Your task to perform on an android device: Open the Puma app and read the reviews for White Mayze Classic Women's Sneakers.
Image 0: 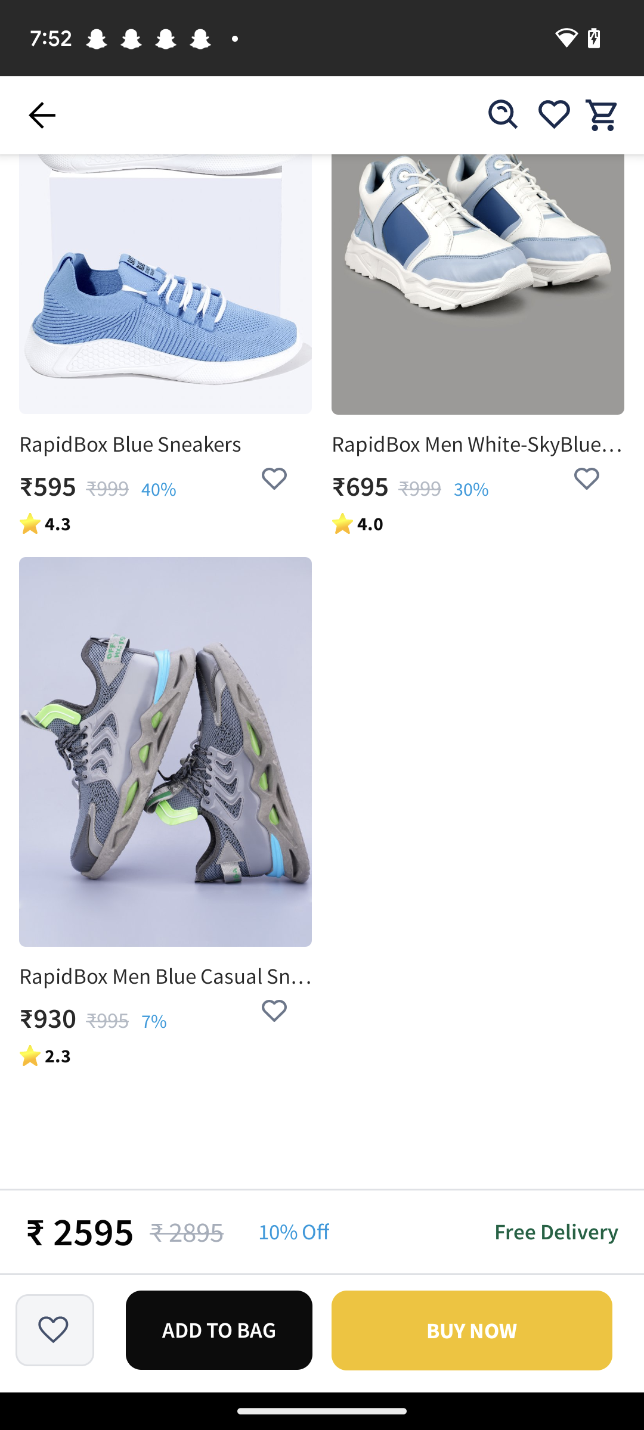
Open the Puma app
Step 0: open app "PUMA"
Image 1: 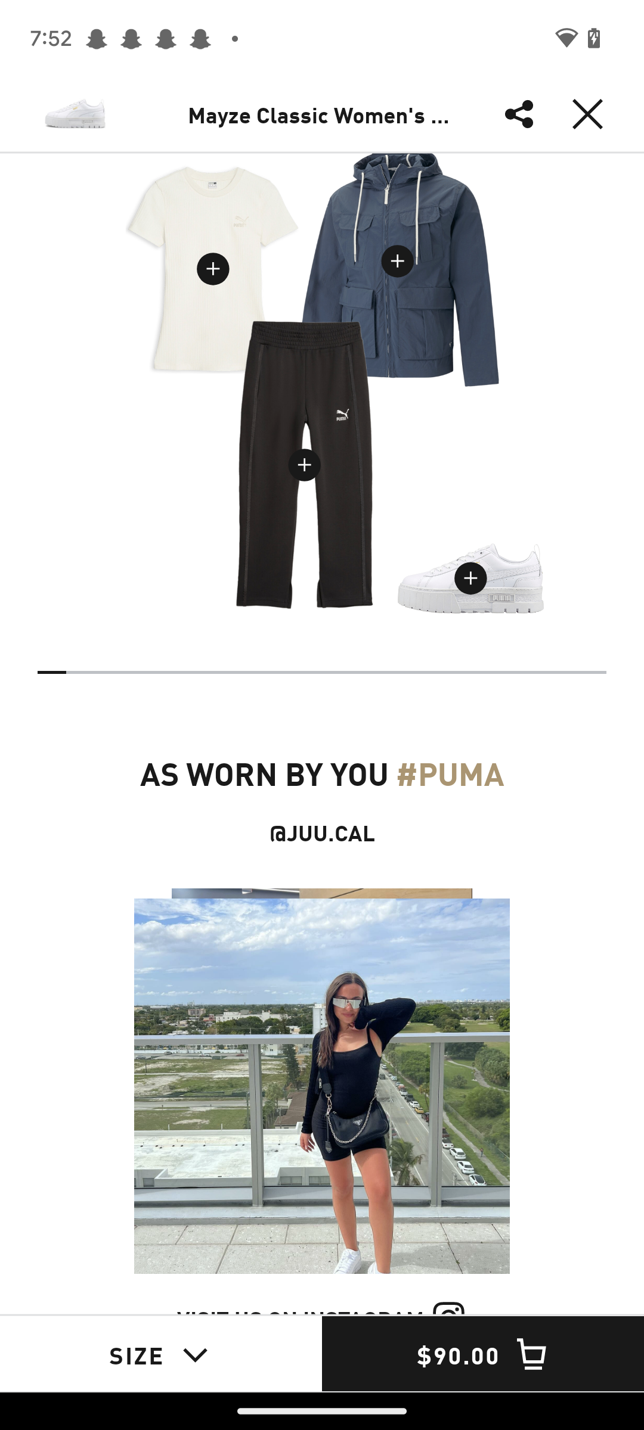
Swipe down to view the review
Step 1: scroll up
Image 2: 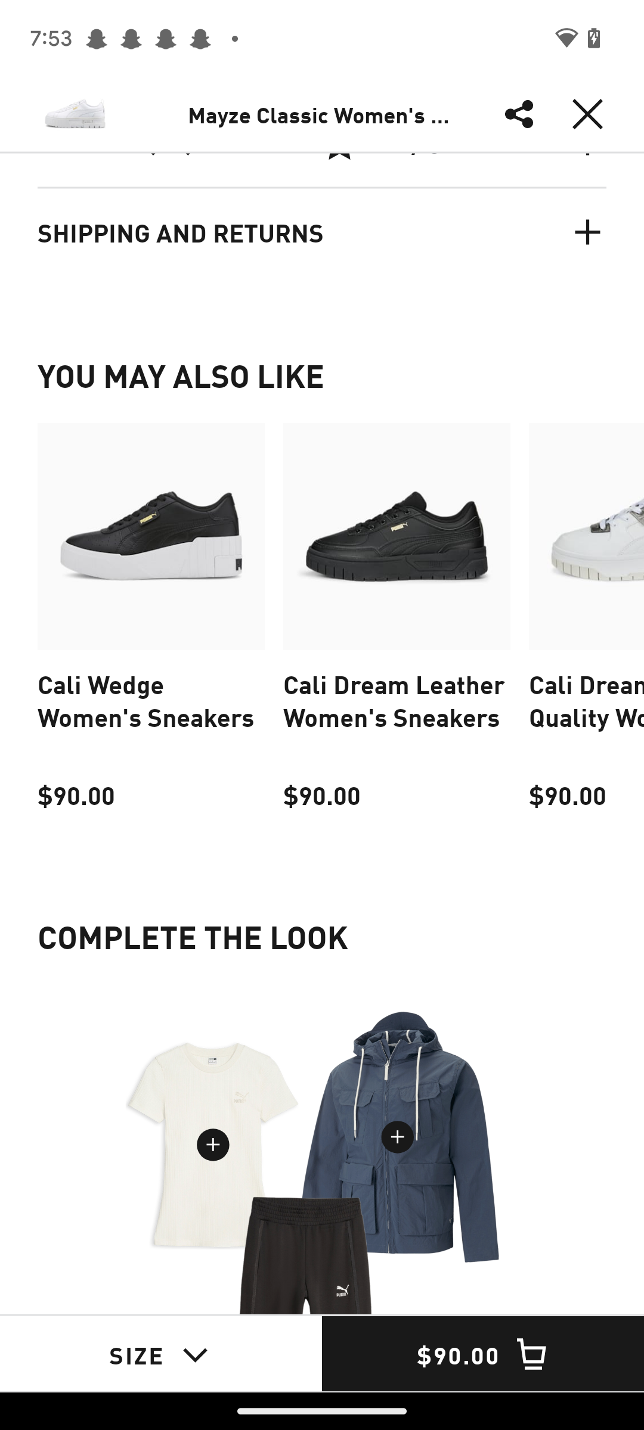
Swipe down to view the review
Step 2: scroll up
Image 3: 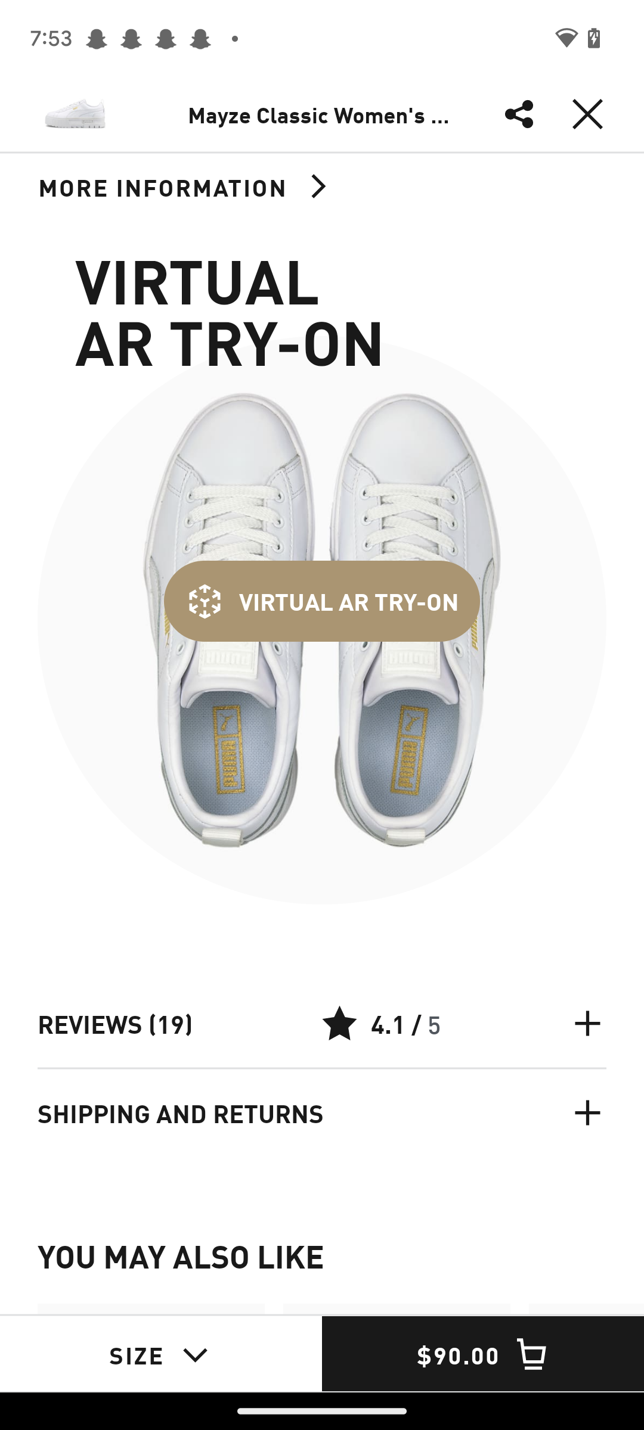
Click on the reviews section
Step 3: click (115, 1023)
Image 4: 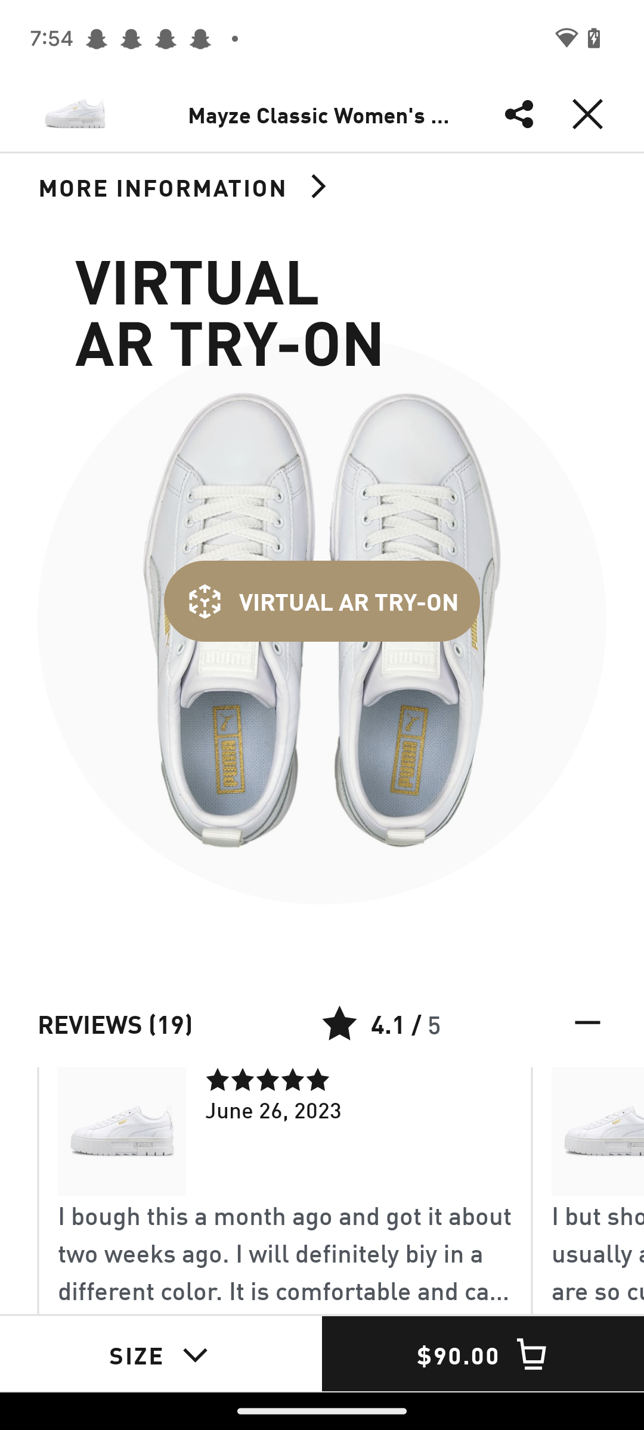
Swipe up
Step 4: scroll down
Image 5: 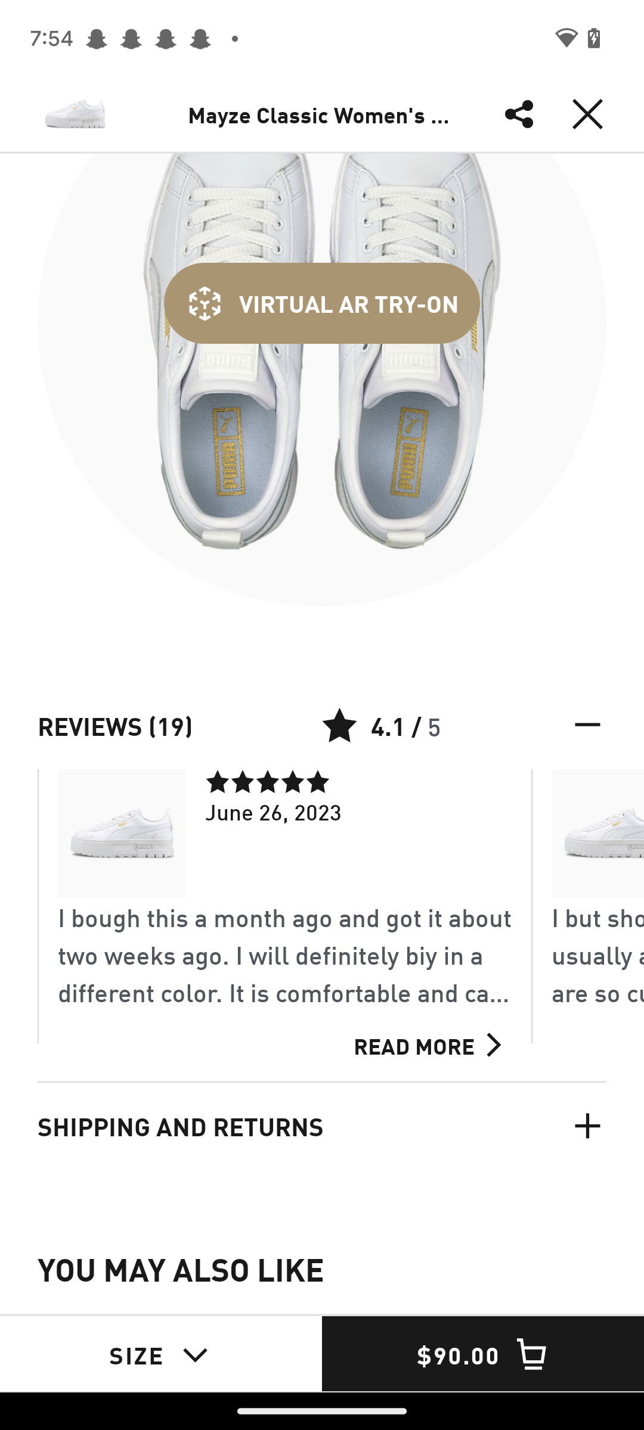
Swipe the review towards the left side to view more reviews.
Step 5: scroll right
Image 6: 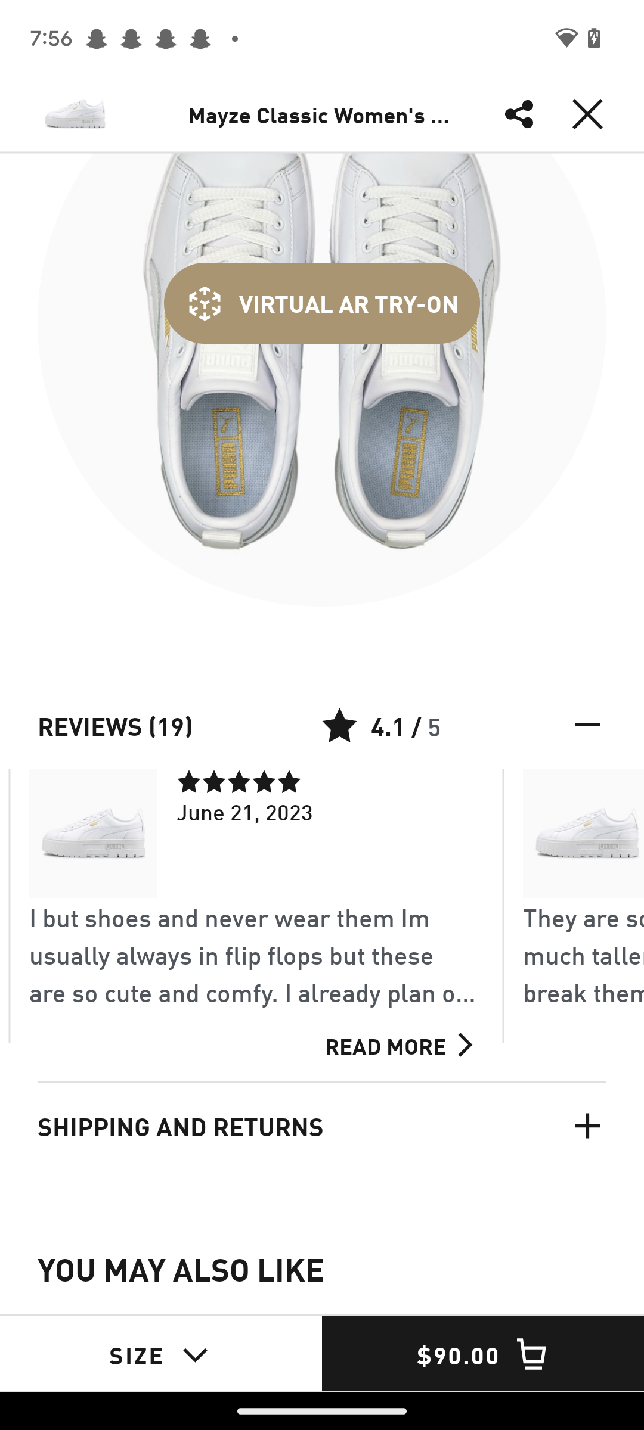
Swipe the review towards the left side to view more reviews.
Step 6: scroll right
Image 7: 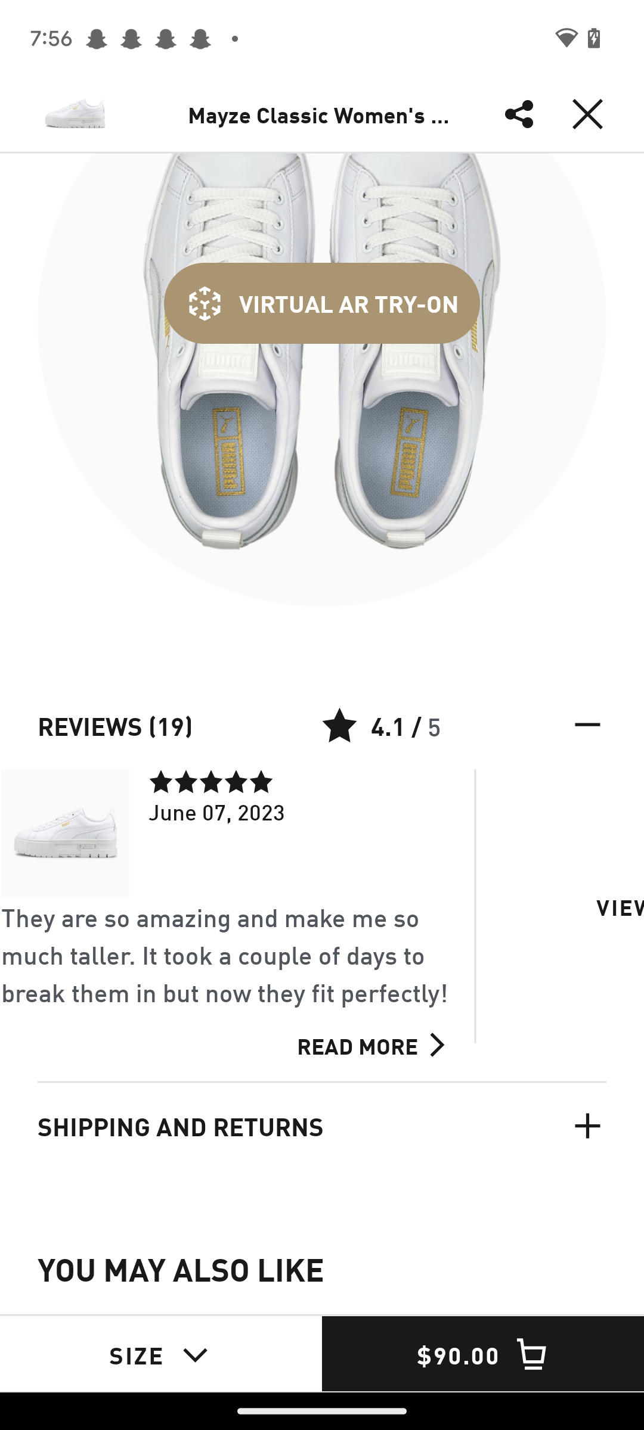
Swipe the review towards the left side to view more reviews.
Step 7: scroll right
Image 8: 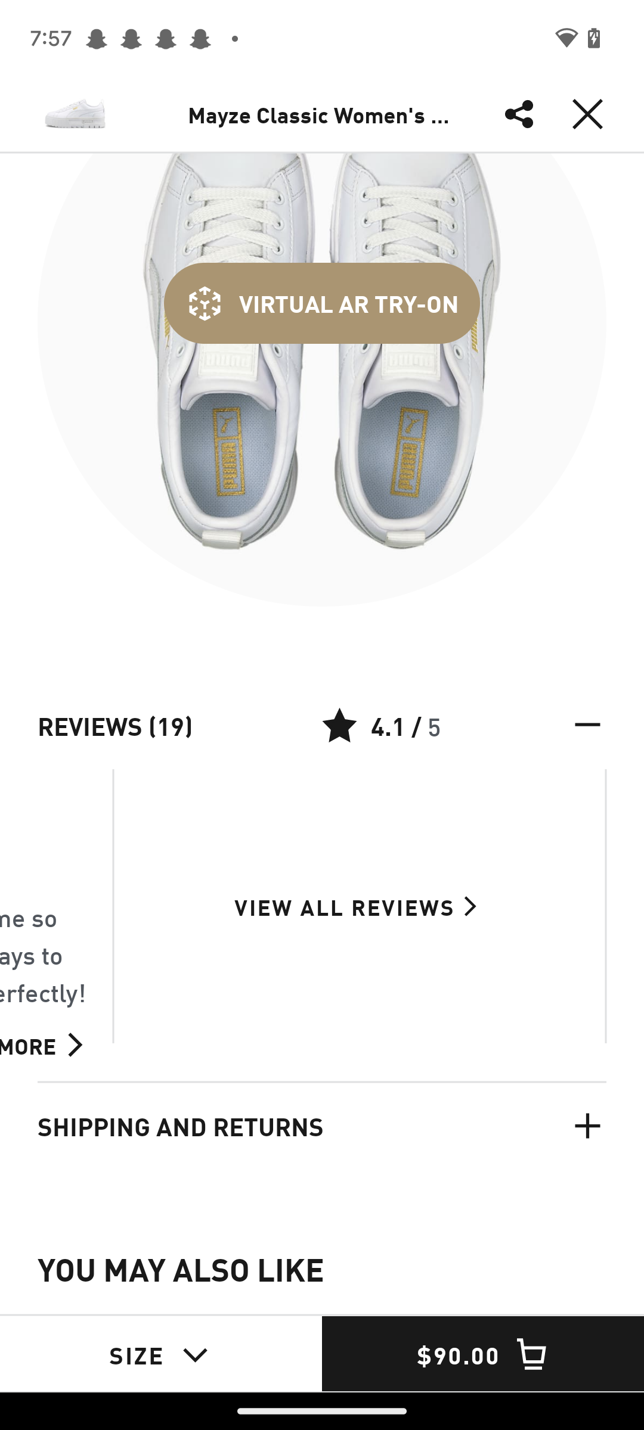
Click on the view all reviews
Step 8: click (344, 906)
Image 9: 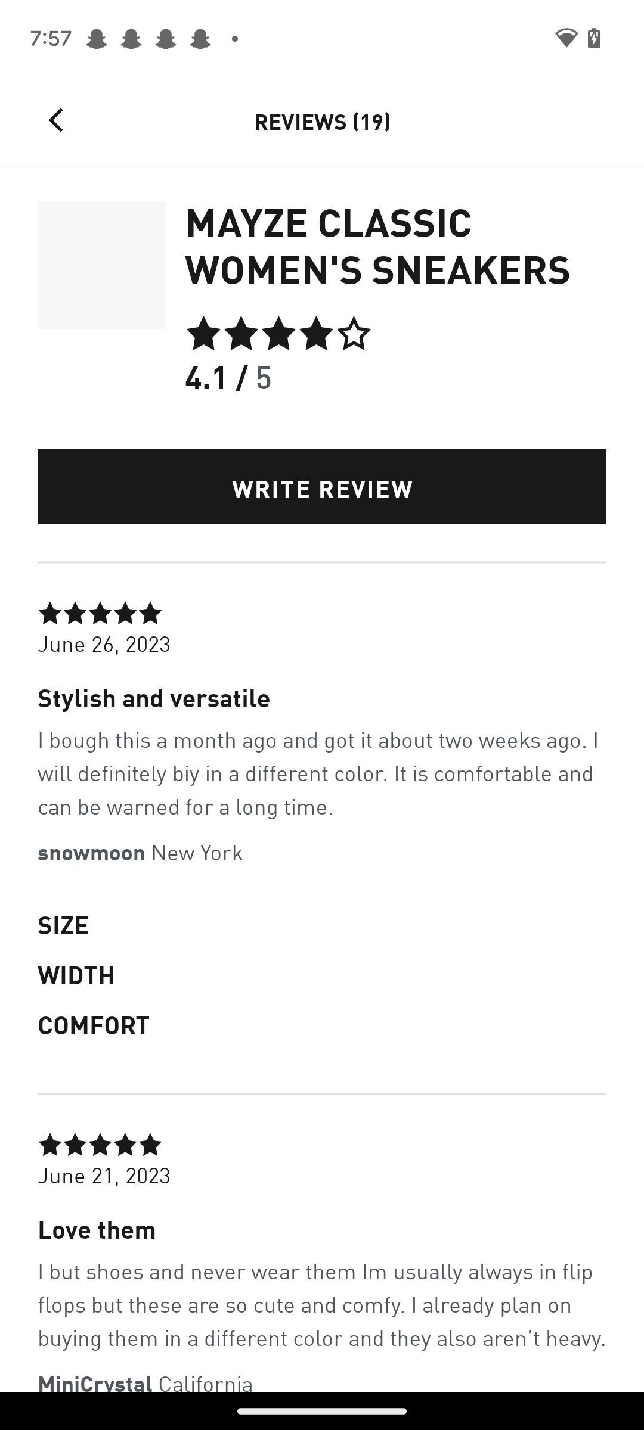
Swipe up to read the reviews
Step 9: scroll down
Image 10: 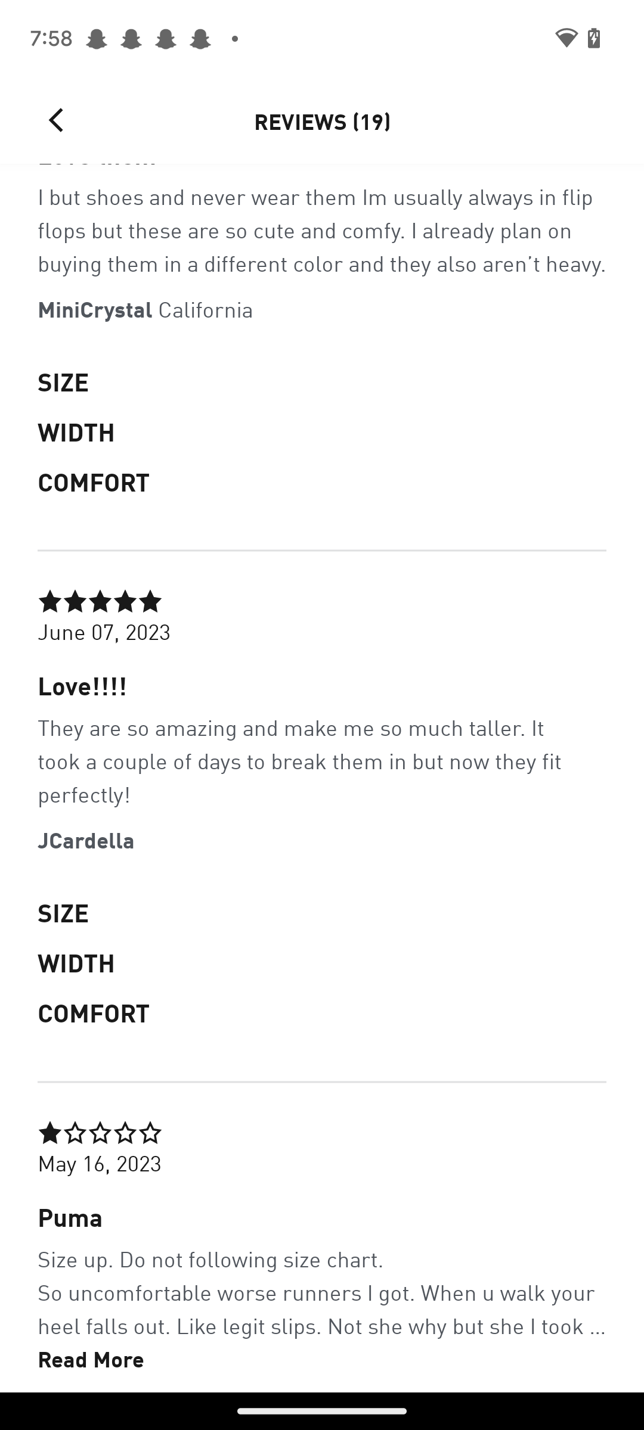
Swipe up to read the reviews
Step 10: scroll down
Image 11: 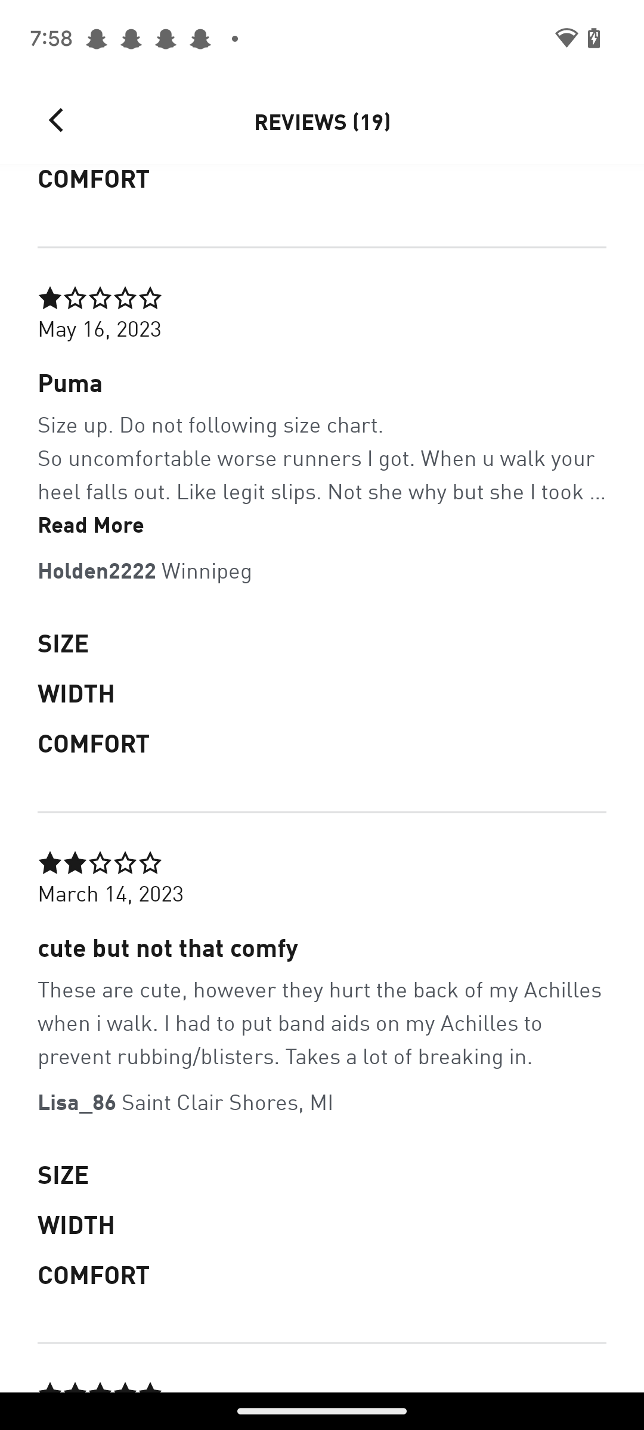
Swipe up to read the reviews
Step 11: scroll down